Your task to perform on an android device: Open the PlantNet app and Browse the Sphagneticola trilobata
Image 1: 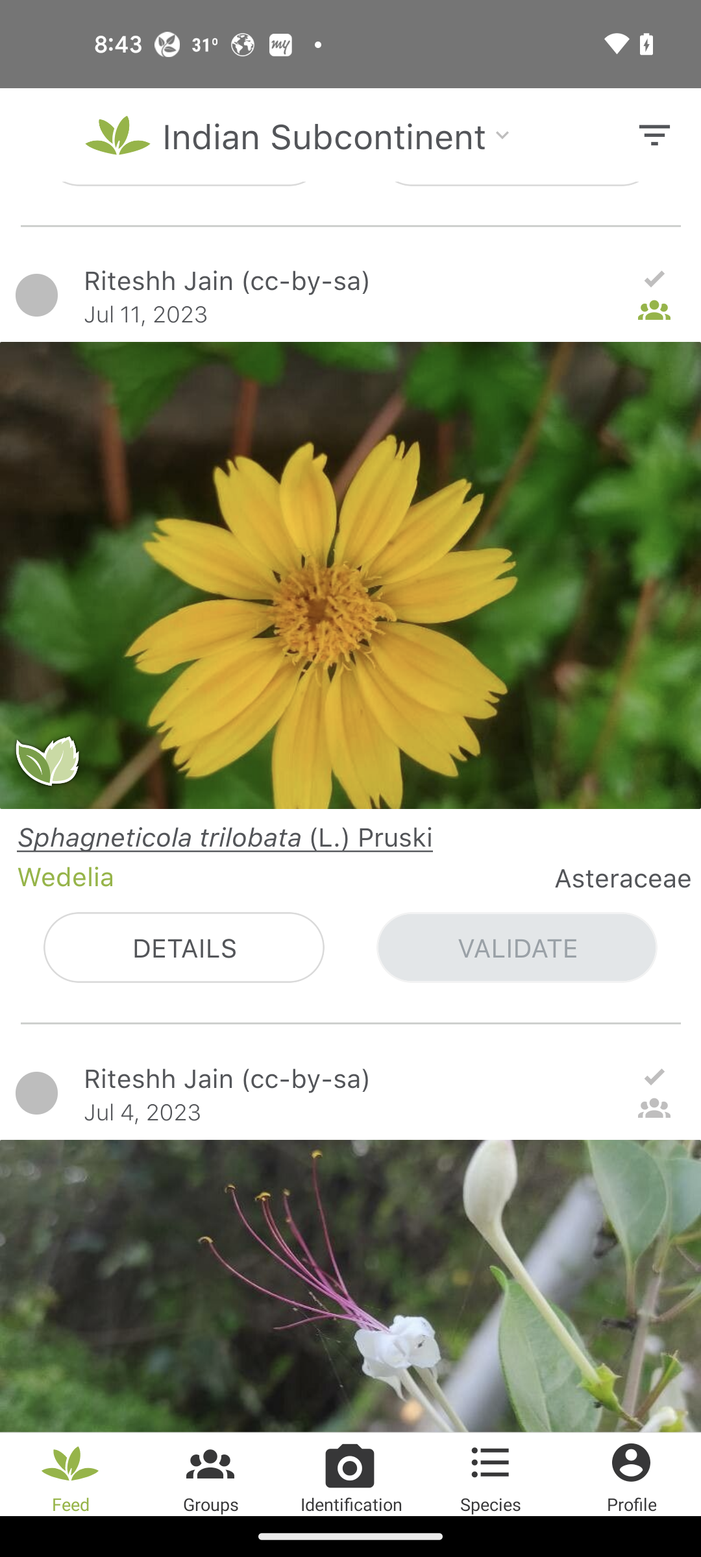
click on details of sphagneticola trilobata
Step 1: click (184, 947)